Your task to perform on an android device: In the Any.do app, delete the morning yoga session reminder.
Image 0: 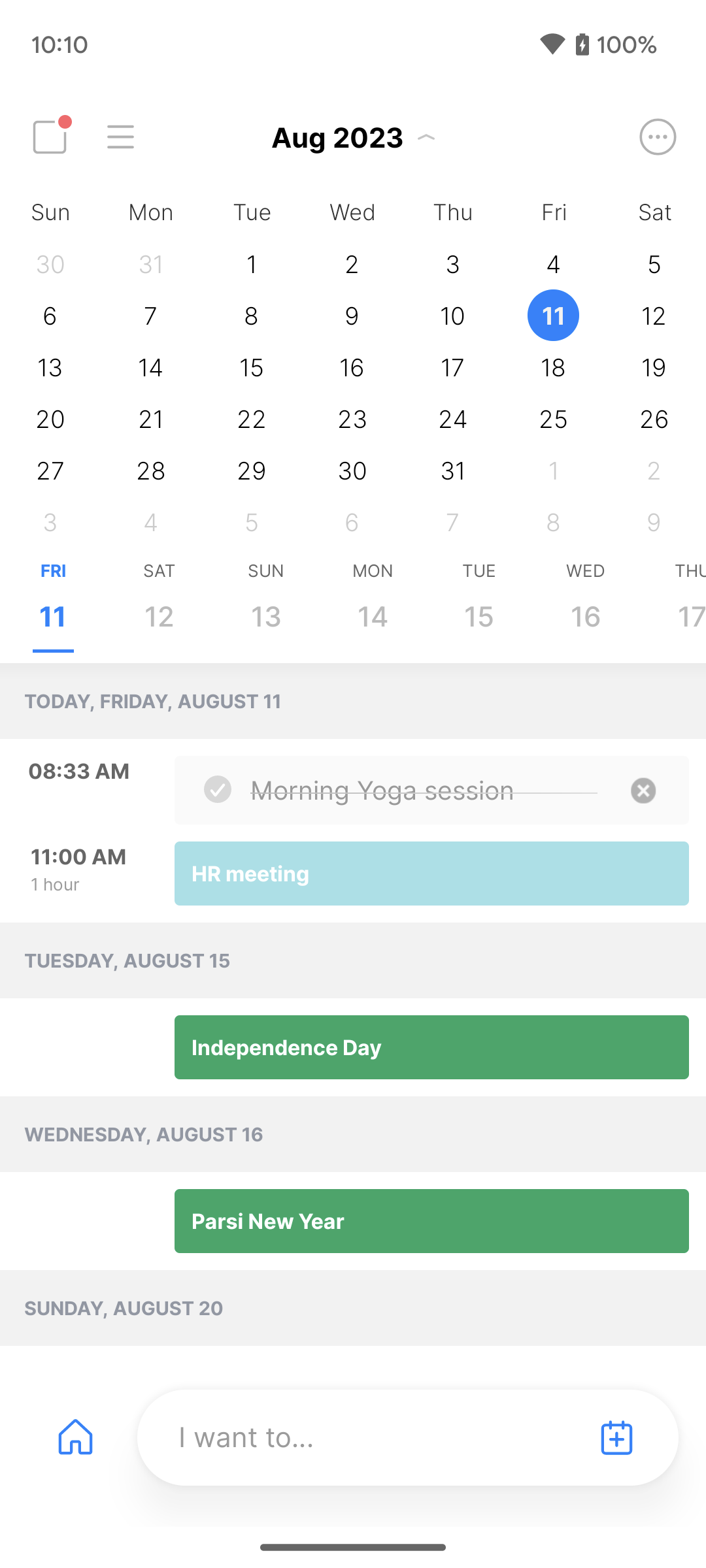
Click on the morning yoga session reminder.
Step 0: click (382, 789)
Image 2: 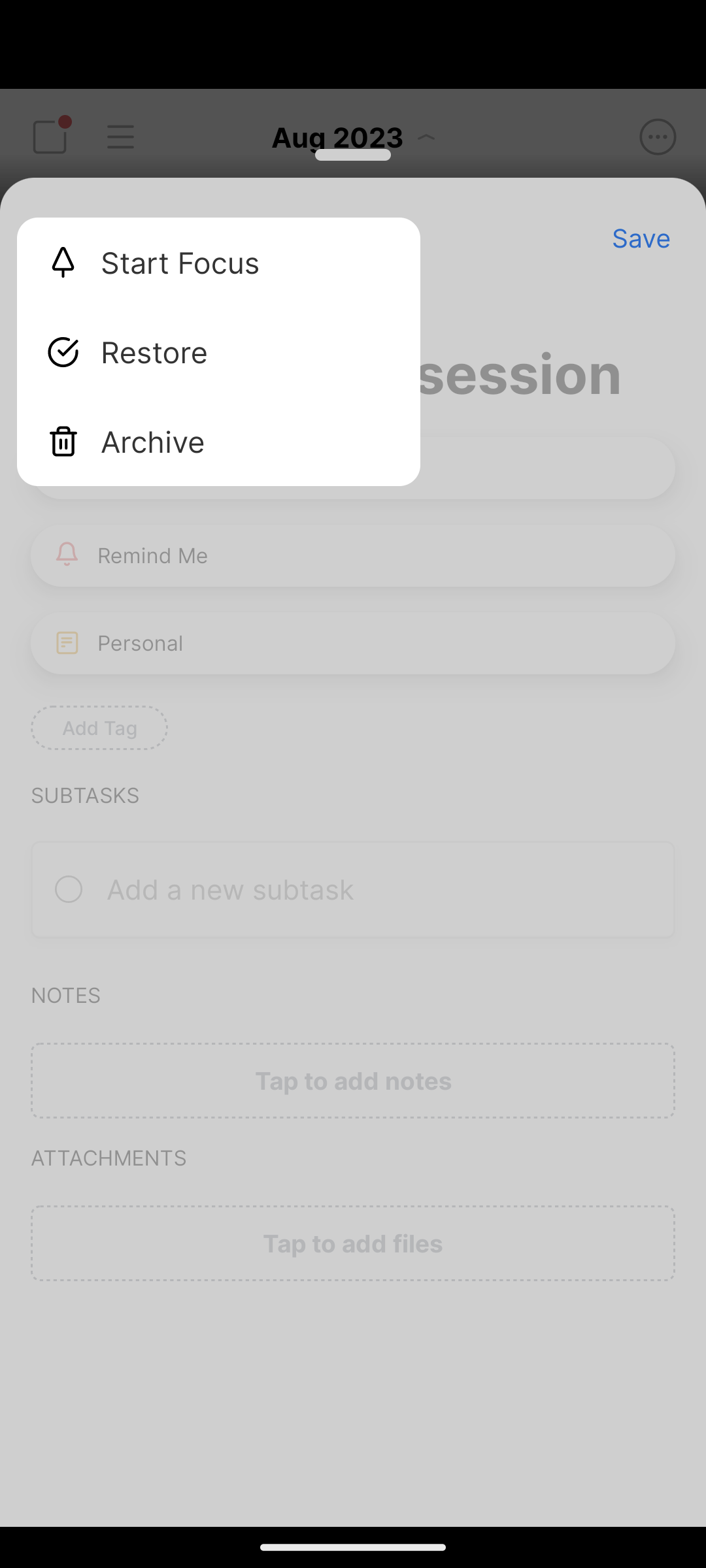
Click on the archive option on the list at the top left corner of the screen.
Step 2: click (53, 448)
Image 3: 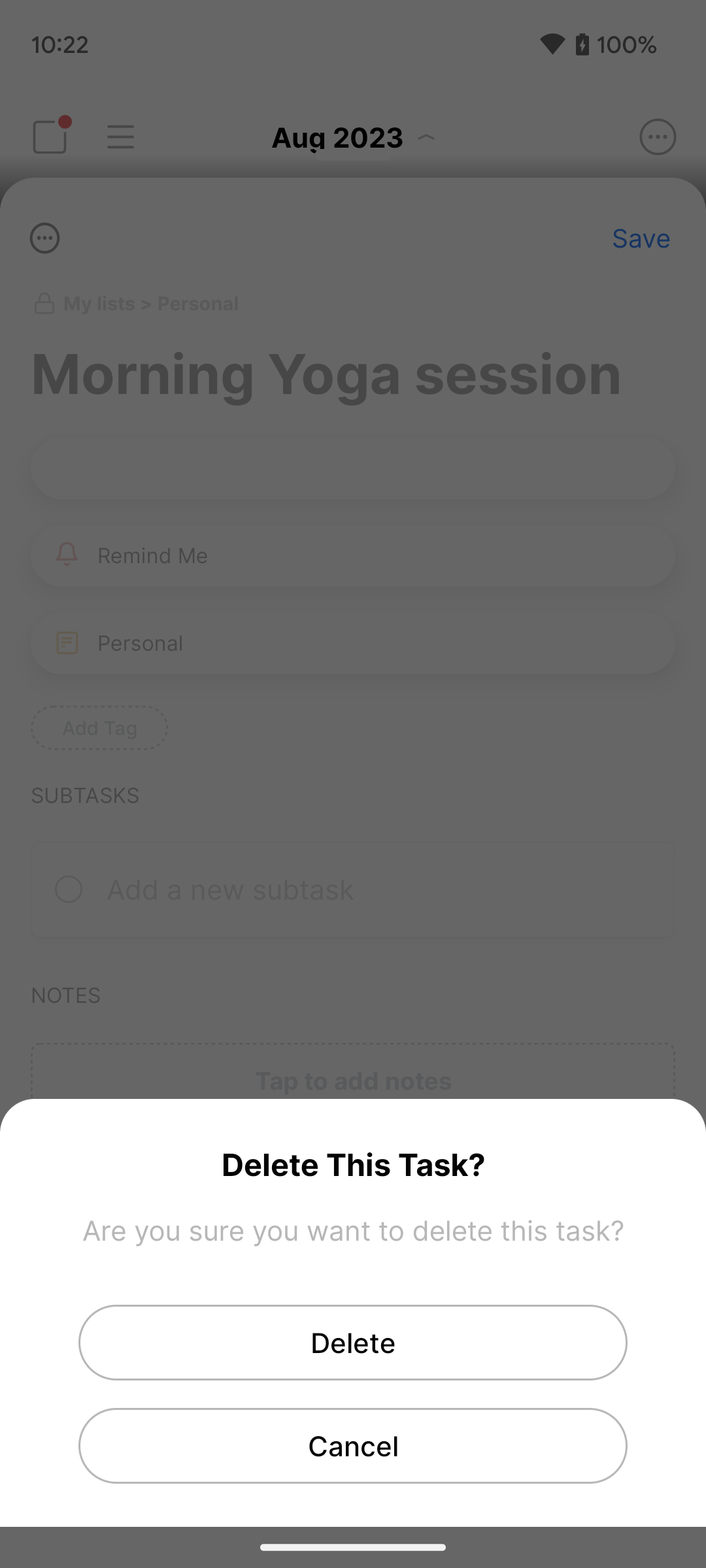
Click on the delete option at the bottom of the screen.
Step 3: click (353, 1343)